Your task to perform on an android device: I want to buy a laptop on the Flipkart app.
Image 0: 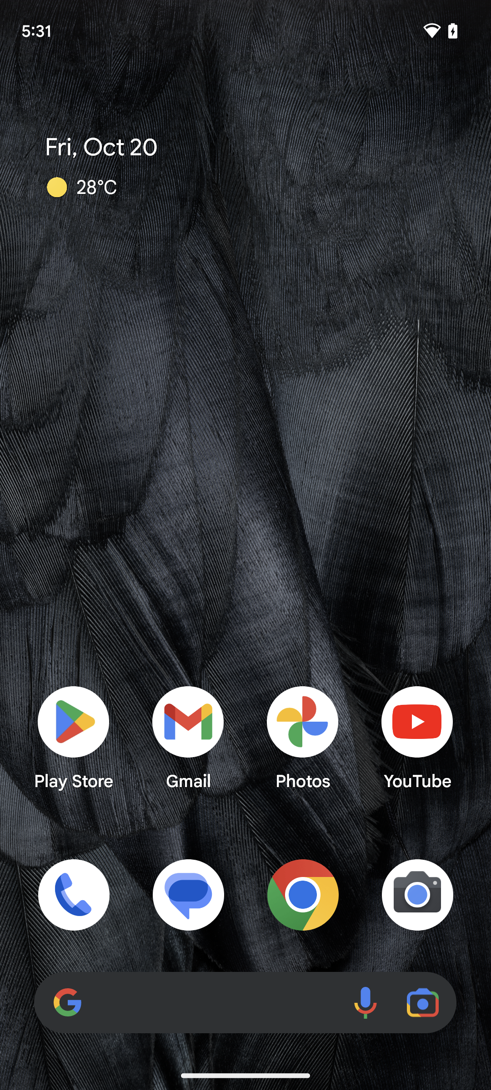
Step 0: open app "Flipkart"
Image 1: 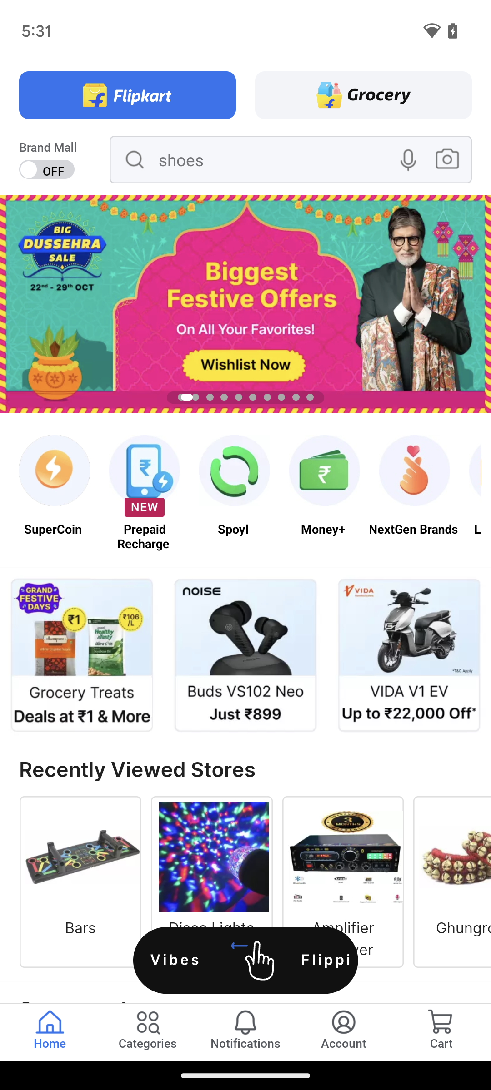
Tap on the search bar at the top of the screen.
Step 1: click (188, 173)
Image 2: 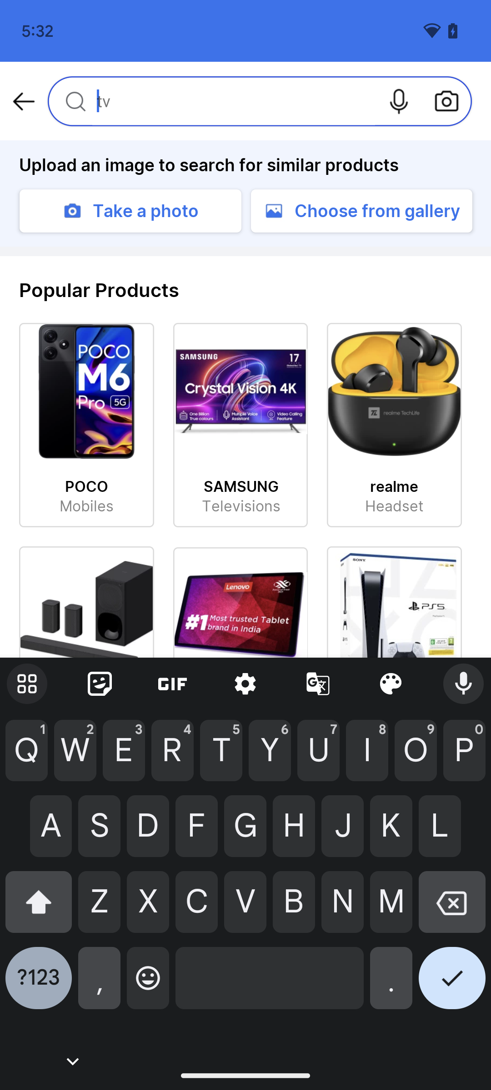
Search for leptop.
Step 2: type "Leptop"
Image 3: 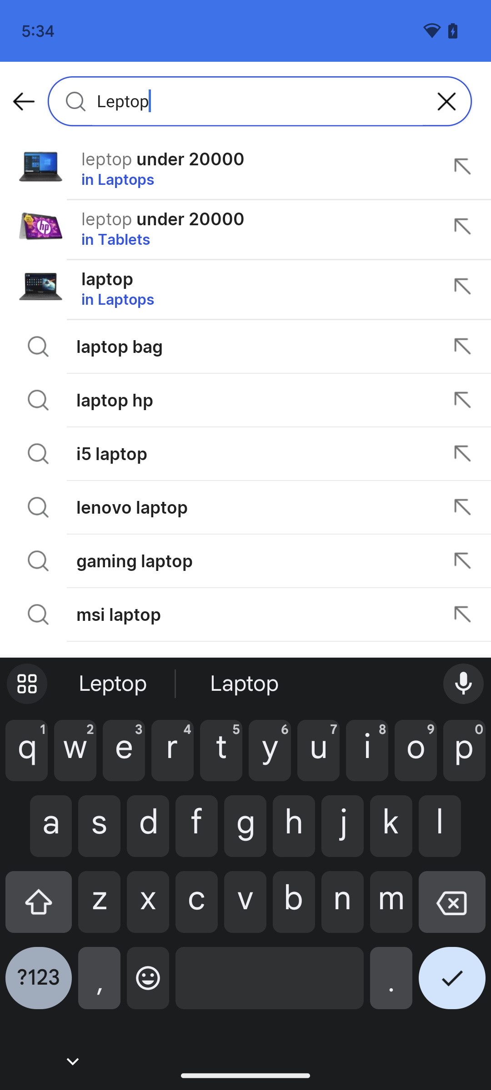
Tap on the tickmark present at the bottom of the screen.
Step 3: click (452, 985)